Your task to perform on an android device: Open the Polaris Office app then edit the text and change it to "DBW-Modeling" in the new Word document.
Image 0: 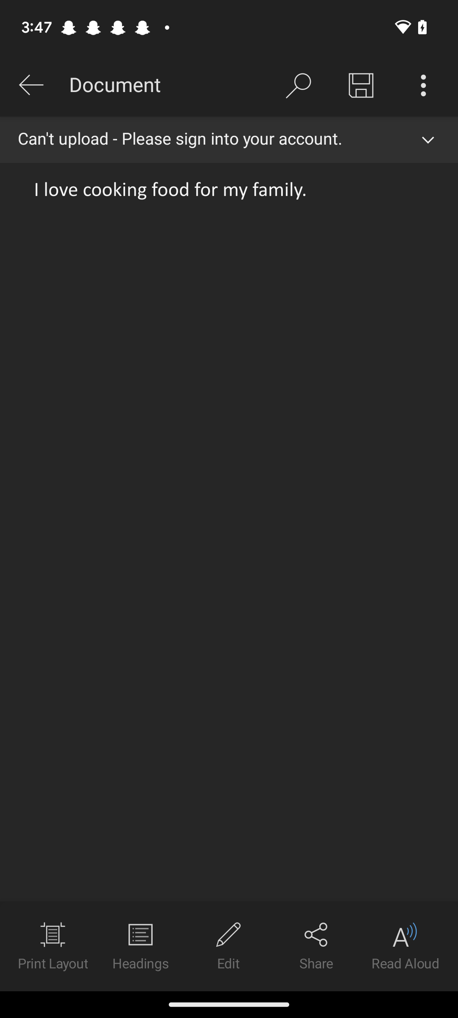
Open the Polaris Office app
Step 0: open app "Polaris Office"
Image 1: 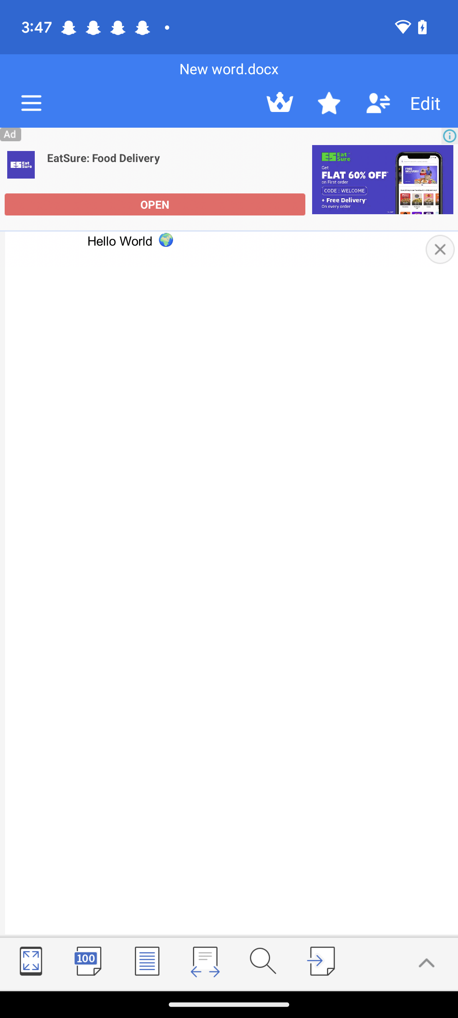
Click on the edit button at the top right corner of the screen
Step 1: click (425, 103)
Image 2: 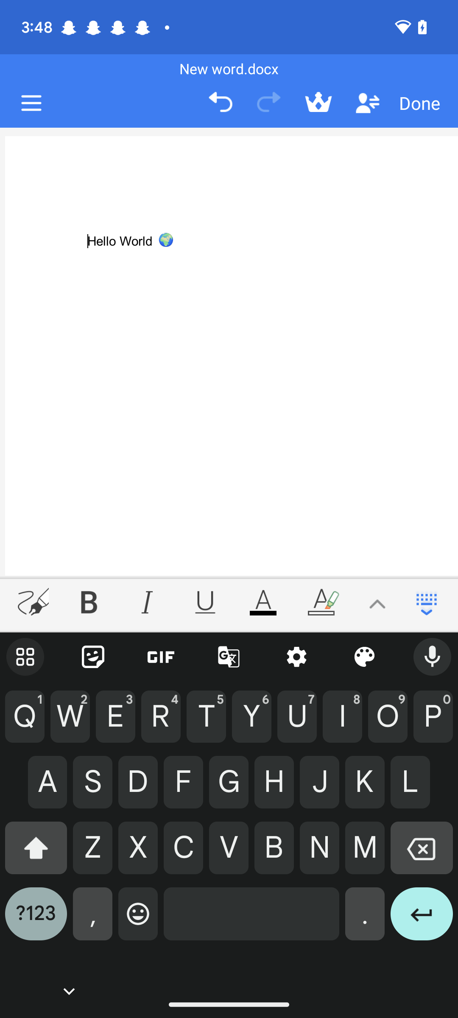
Change the text to DBW-Modeling
Step 2: type "DBW-Modeling"
Image 3: 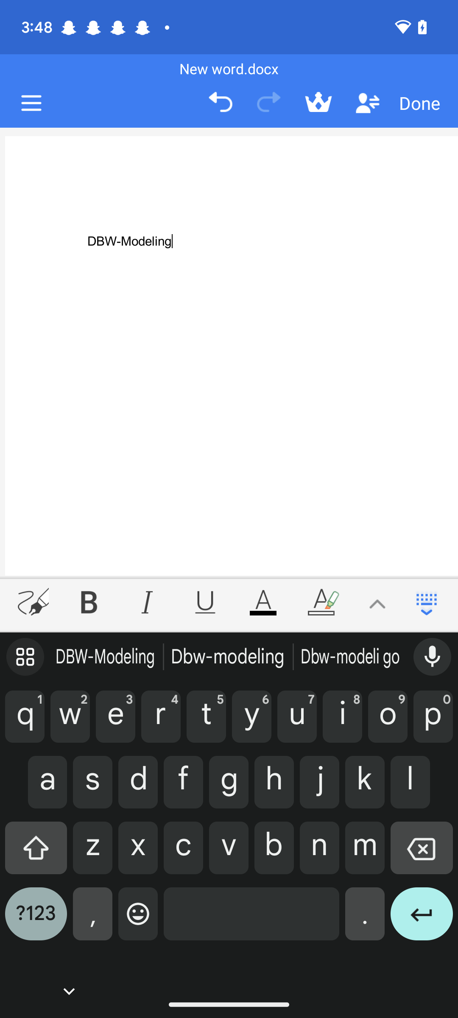
Click on the done button at the top right corner of the screen
Step 3: click (419, 103)